Your task to perform on an android device: Before ordering oats from the Milkbasket app, I want to know about the ingredients that are used in oats, so view the details of "saffola classic masala oats” for me.
Image 0: 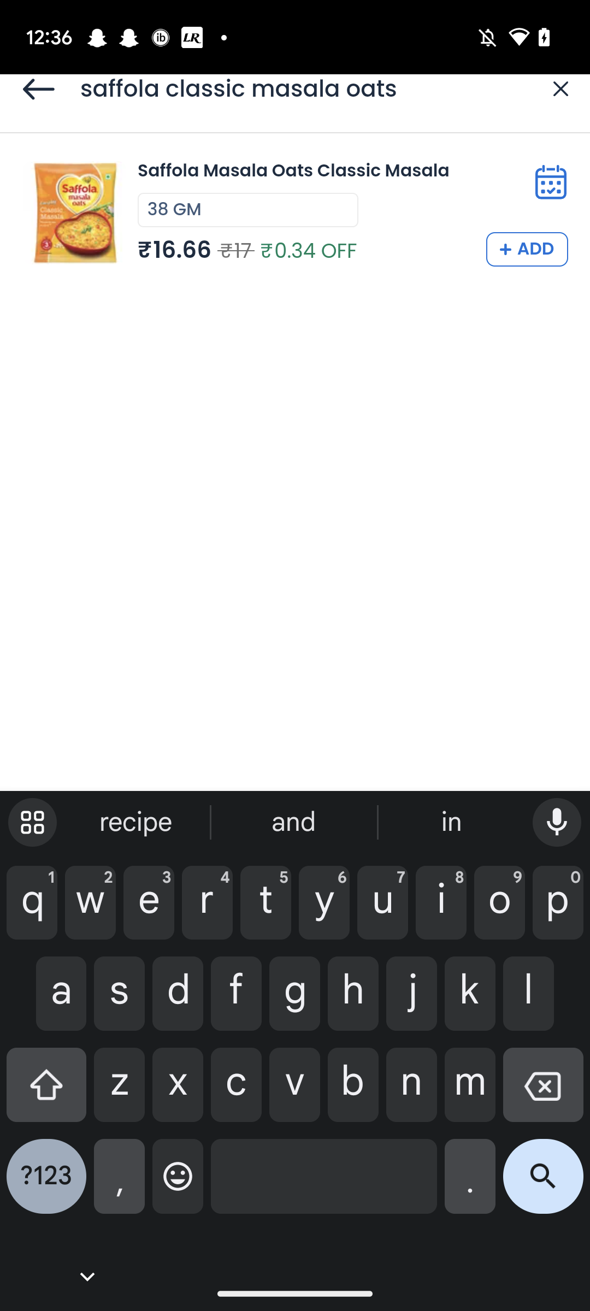
Click on the image of "saffola classic masala oats".
Step 0: click (74, 212)
Image 2: 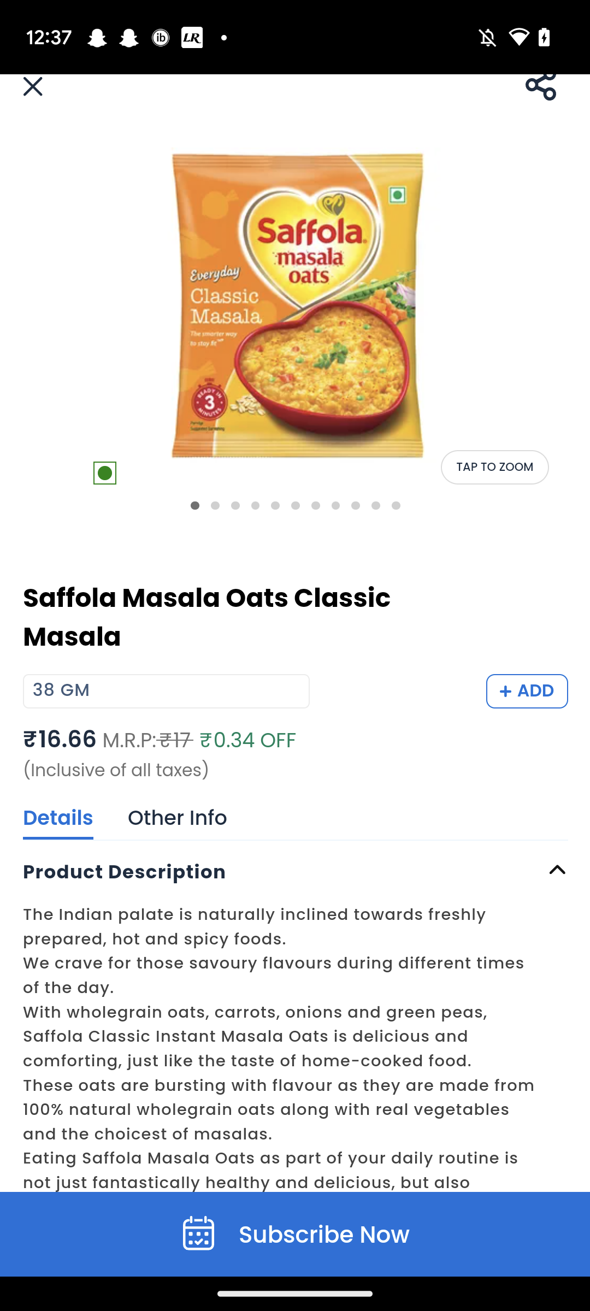
Scroll up
Step 2: scroll down